Your task to perform on an android device: Because there are so many shoes on the market, I'd want to compare nike shoes based on their costs and ratings
Image 0: 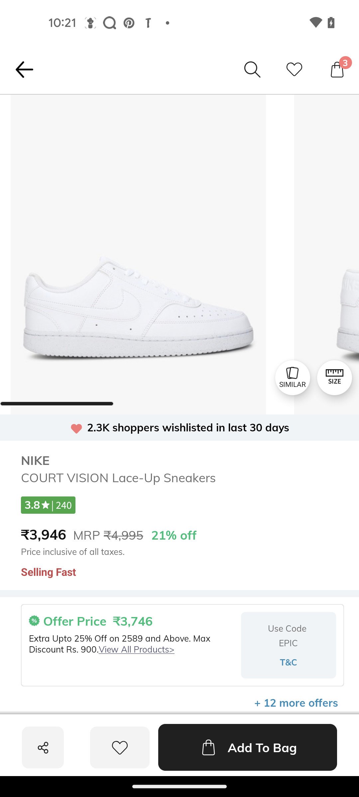
swipe up to compare
Step 0: scroll down
Image 1: 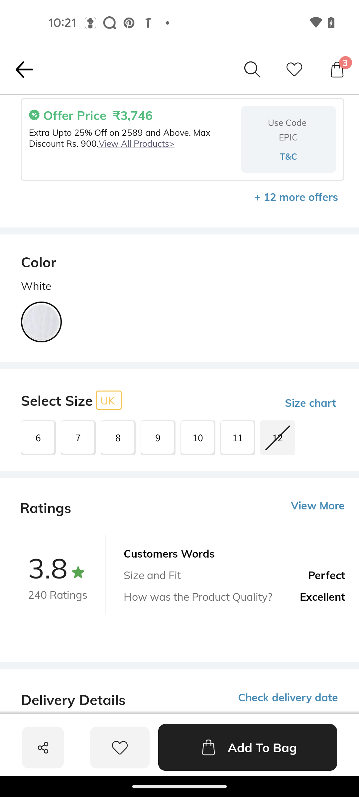
swipe up to compare
Step 1: scroll down
Image 2: 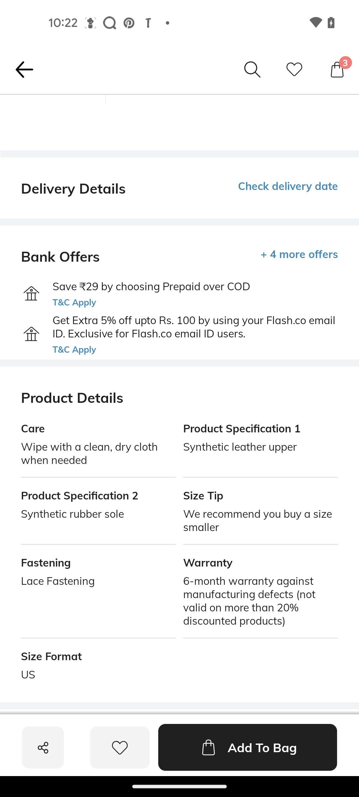
swipe up to compare
Step 2: scroll down
Image 3: 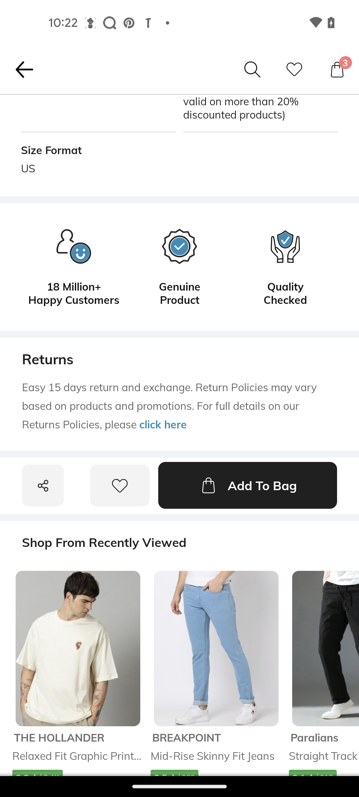
swipe up to compare
Step 3: scroll down